Your task to perform on an android device: Solve the linear equation 8x+6 in the calculator app
Image 0: 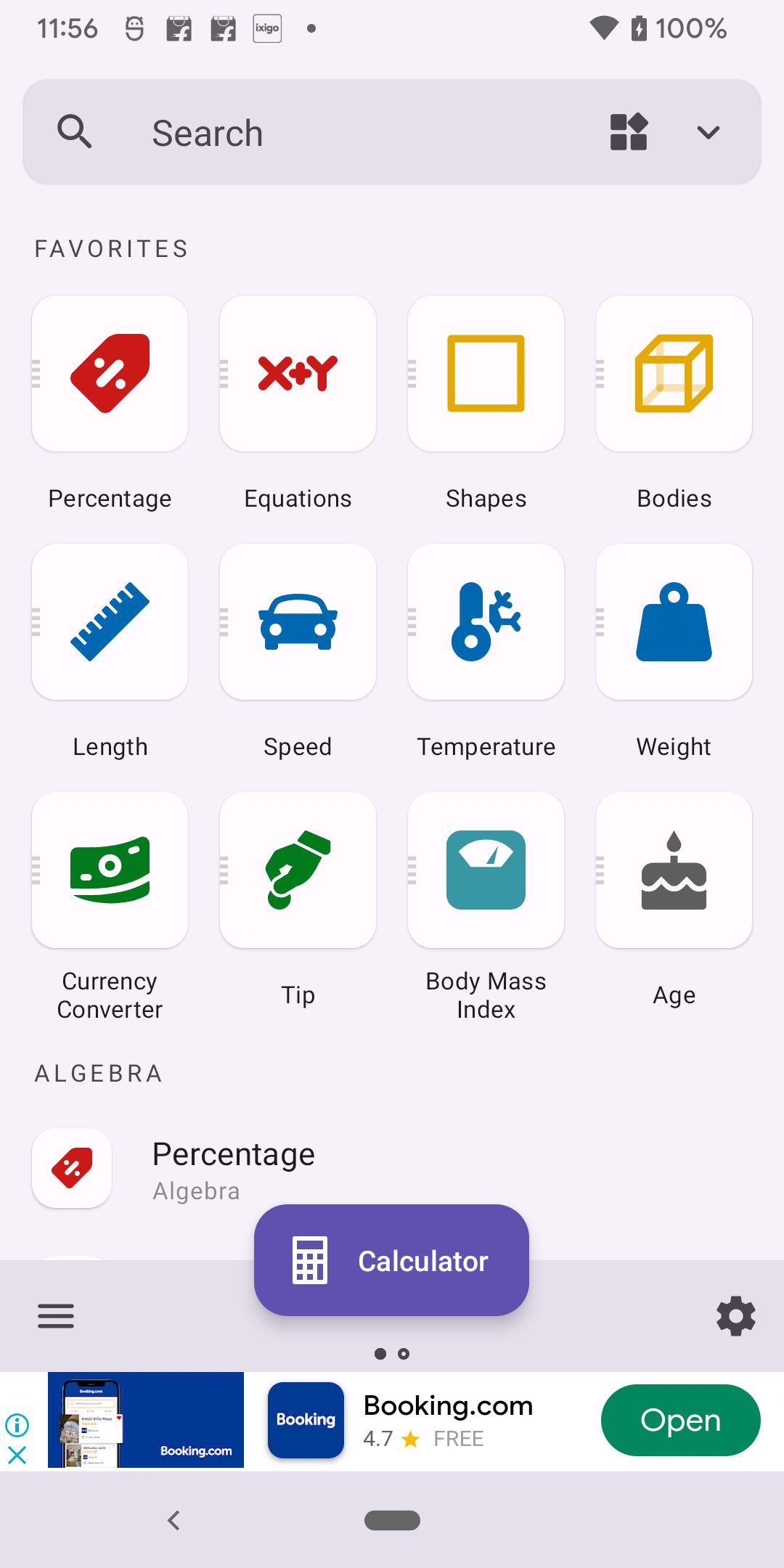
click on equations
Step 0: click (298, 372)
Image 1: 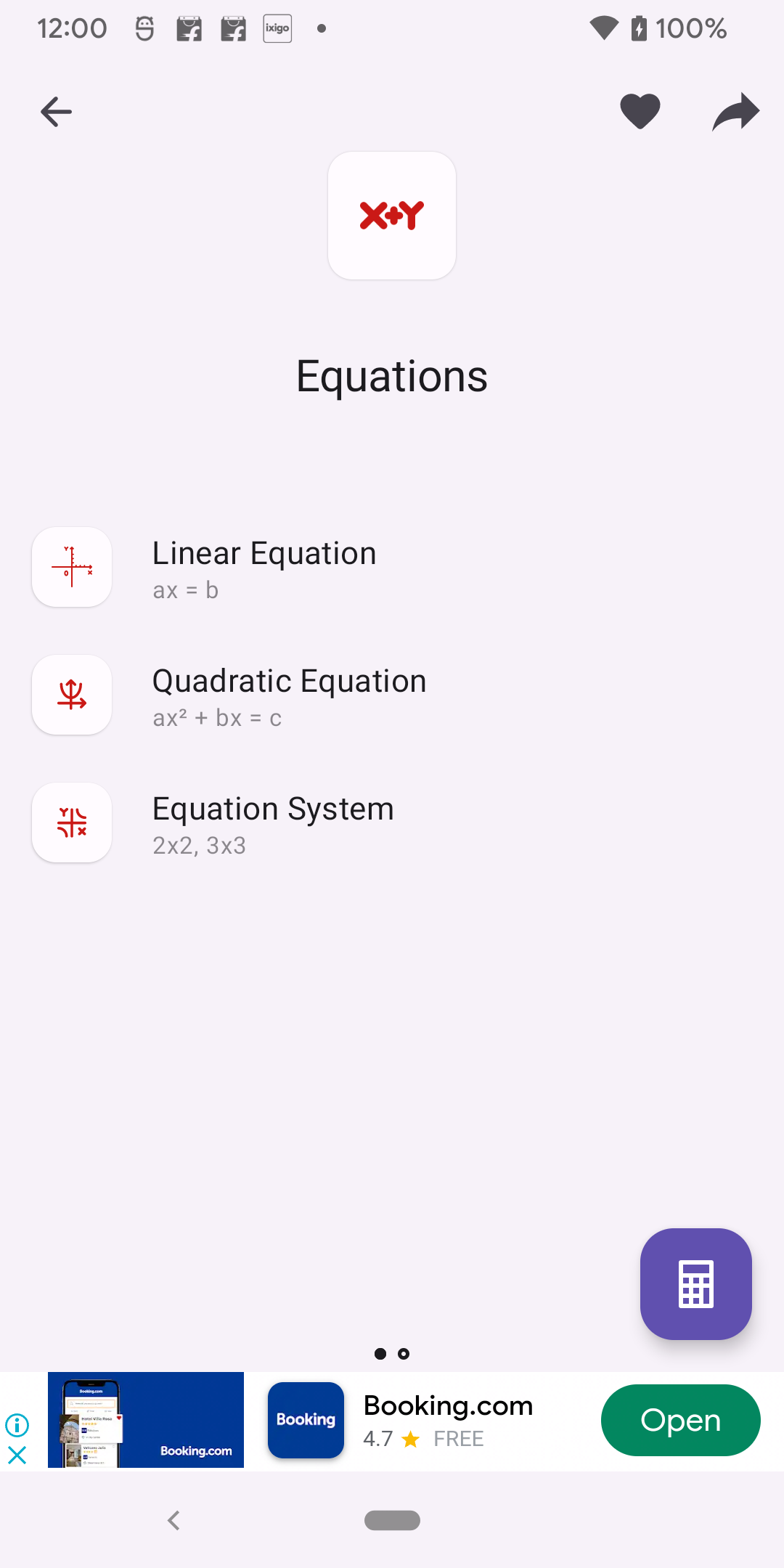
click on linear equation
Step 1: click (452, 551)
Image 2: 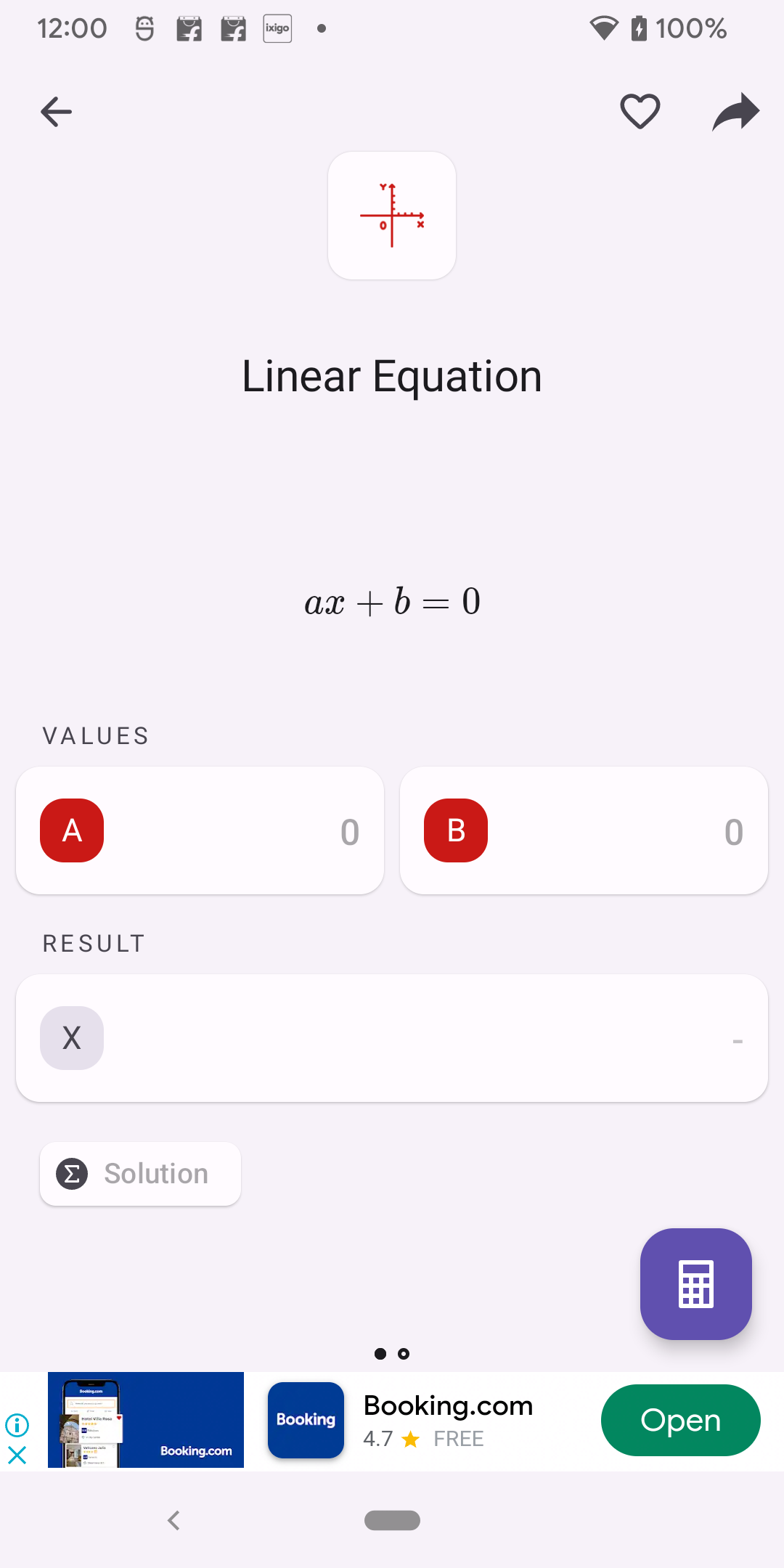
Click on A option to insert value
Step 2: click (291, 830)
Image 3: 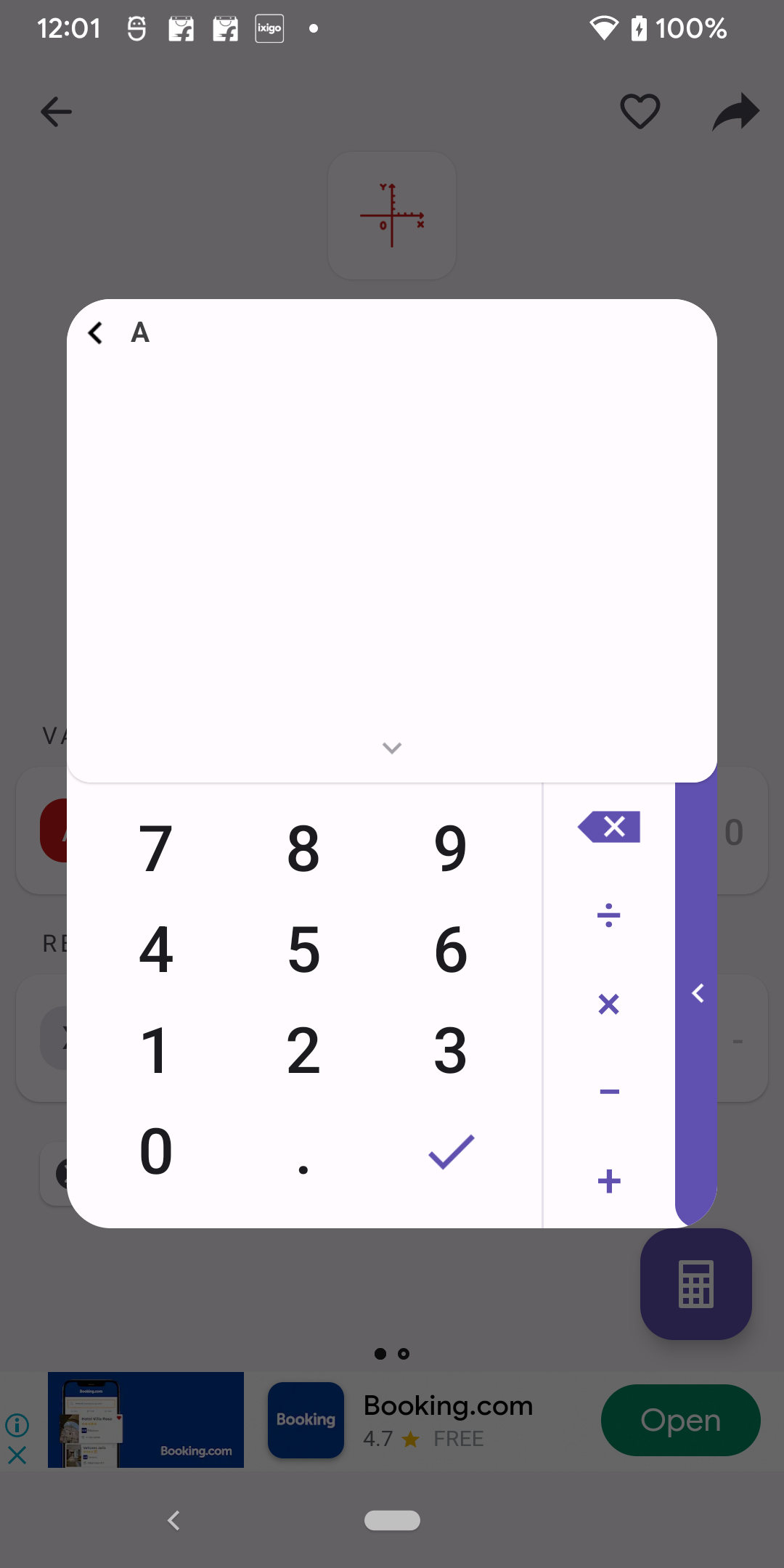
insert 8
Step 3: click (303, 848)
Image 4: 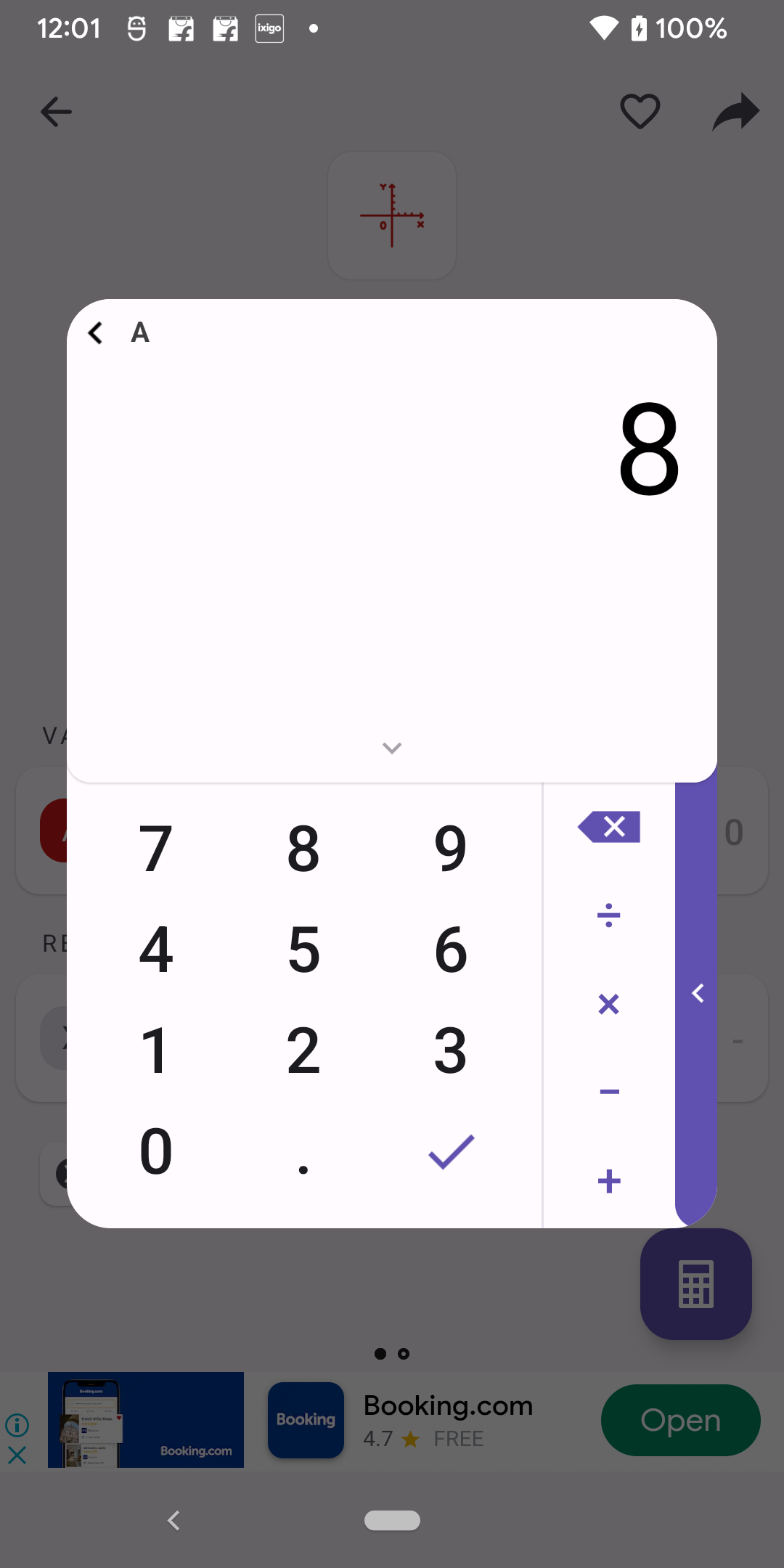
click on tick icon
Step 4: click (451, 1151)
Image 5: 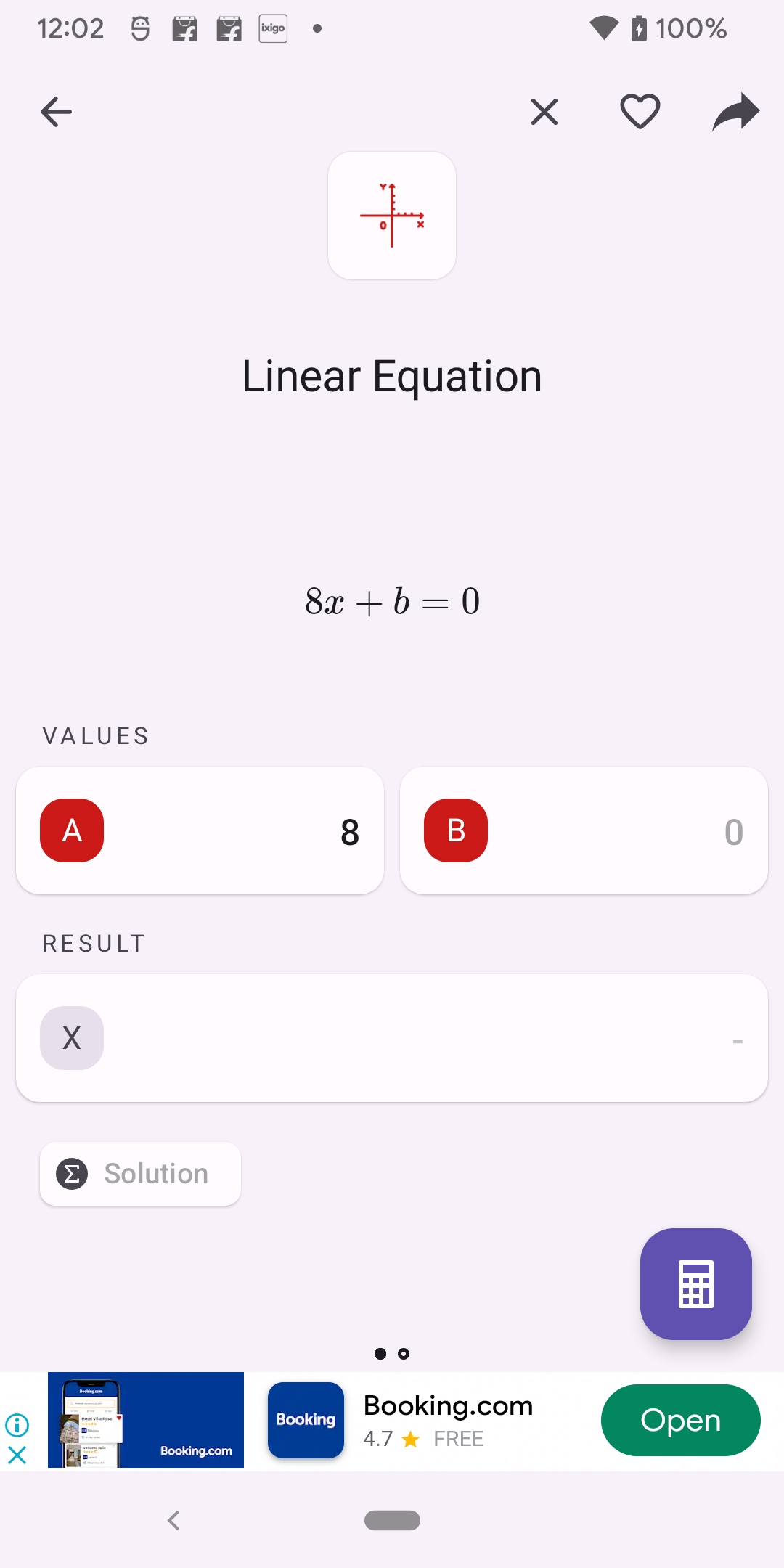
click on B option to insert value
Step 5: click (676, 830)
Image 6: 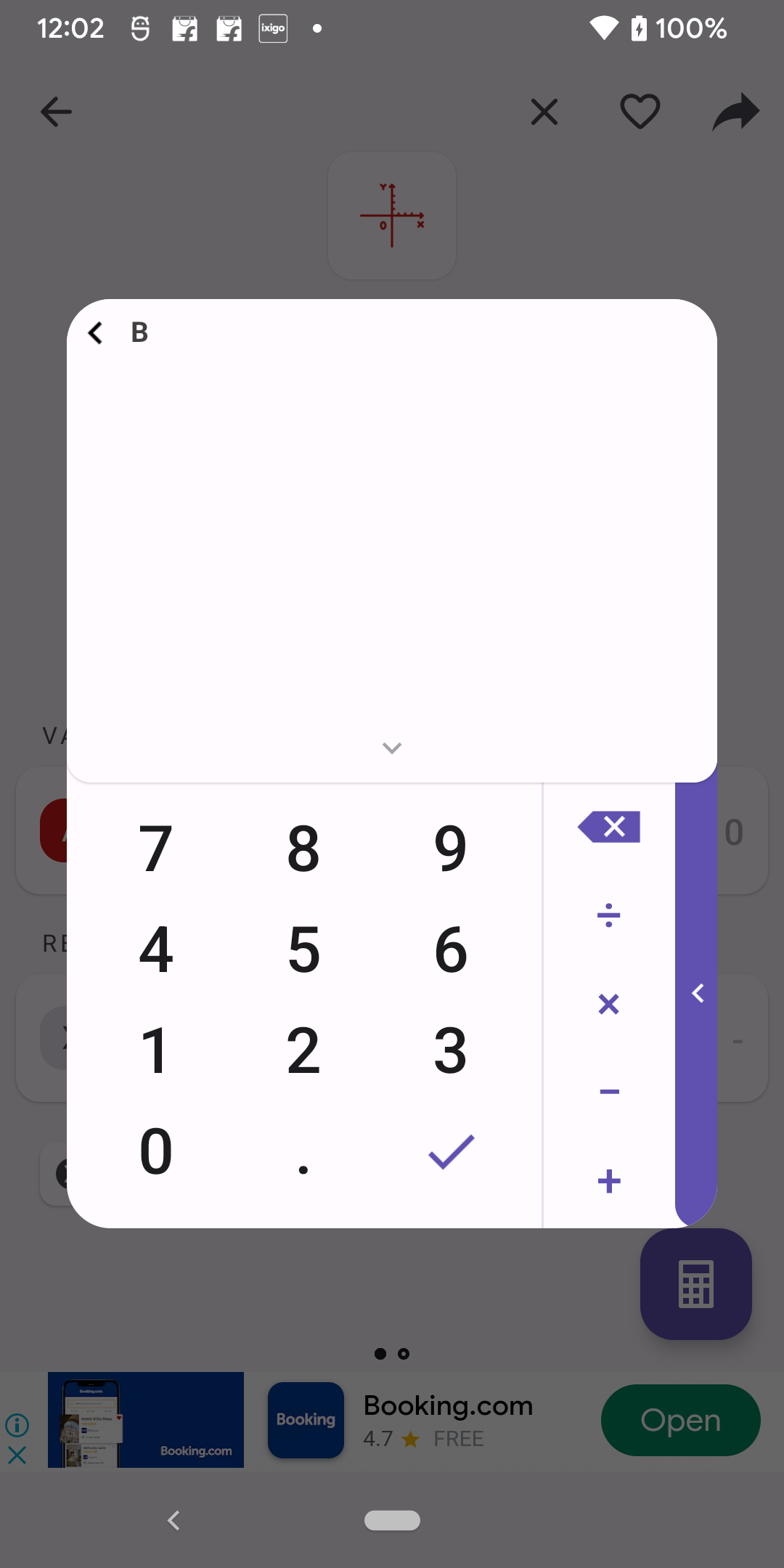
insert 6
Step 6: click (450, 949)
Image 7: 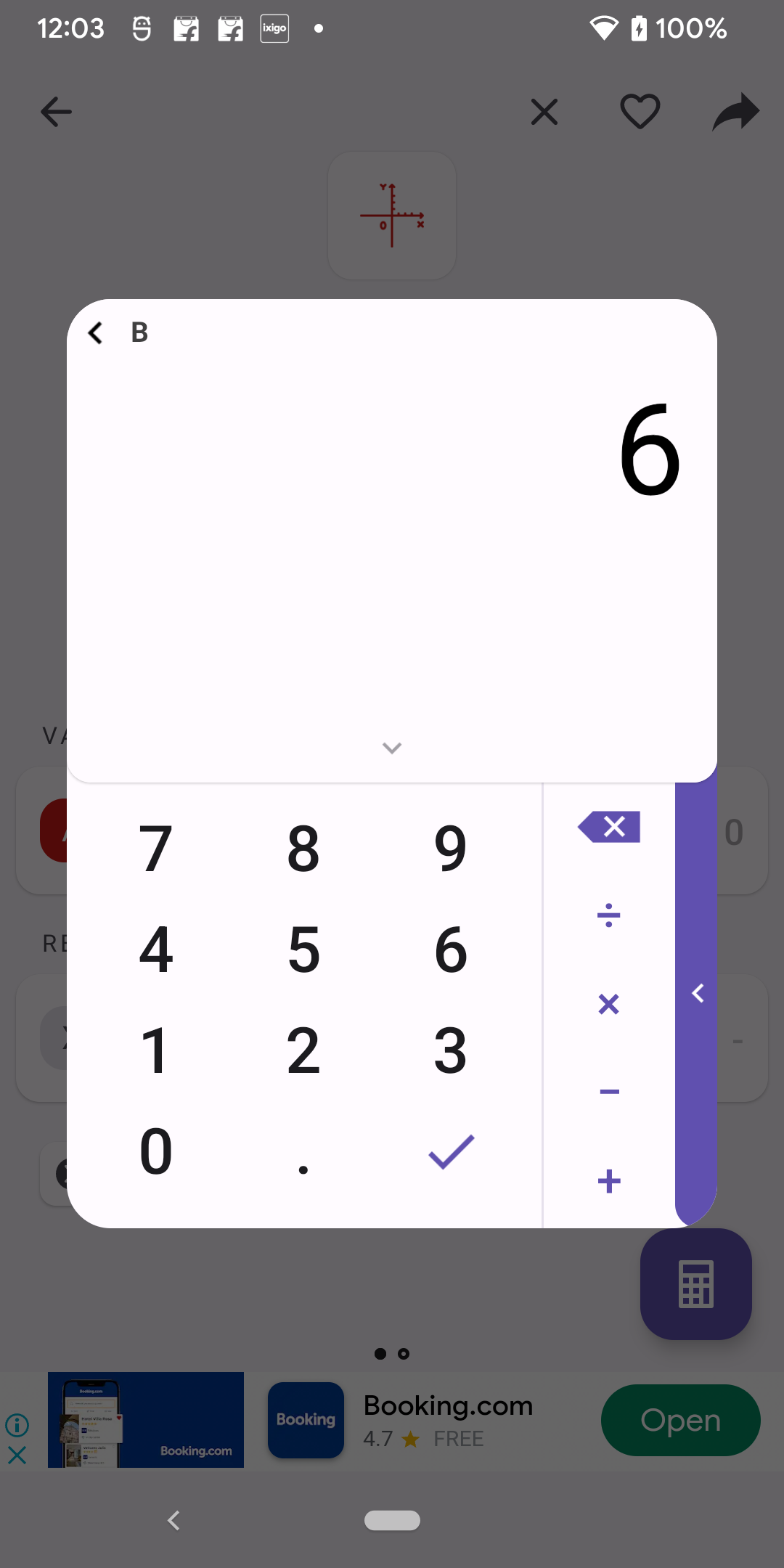
click on tick icon
Step 7: click (451, 1151)